Your task to perform on an android device: I want to have some dessert after dinner, so I'll look in the Kitchen Stories app's Dessert section for the Cooked Caramel apples.
Image 0: 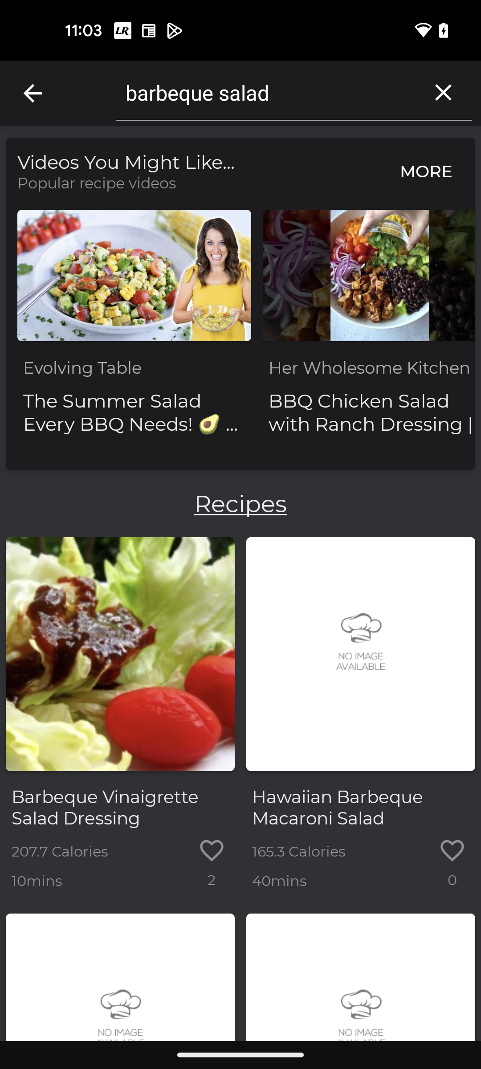
Open Kitchen Stories app
Step 0: open app "Kitchen Stories"
Image 1: 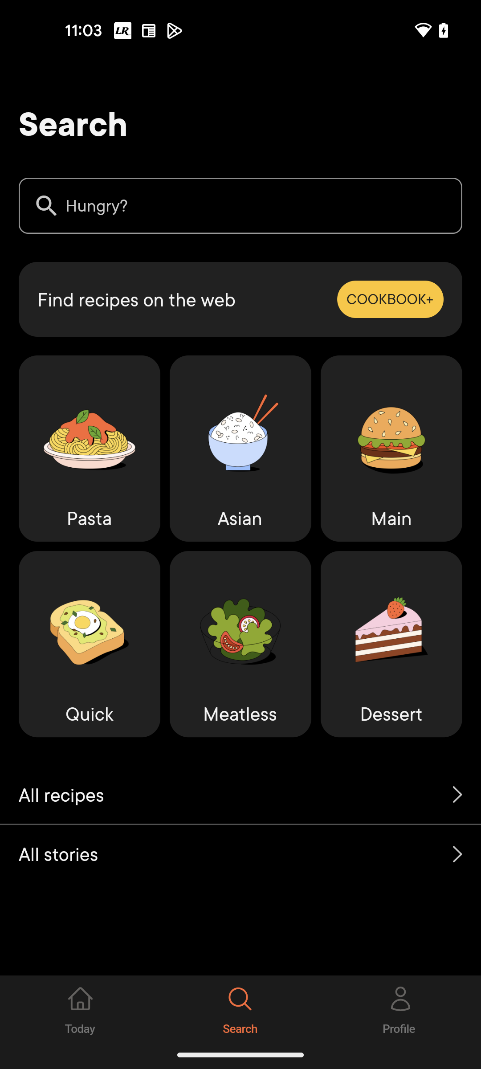
Click on the Dessert category
Step 1: click (391, 644)
Image 2: 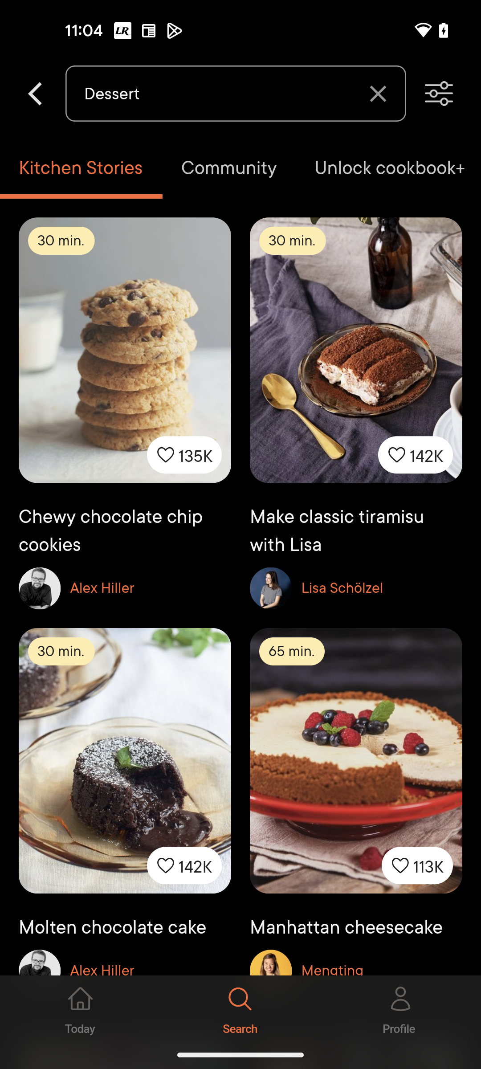
Click on the Community section
Step 2: click (229, 169)
Image 4: 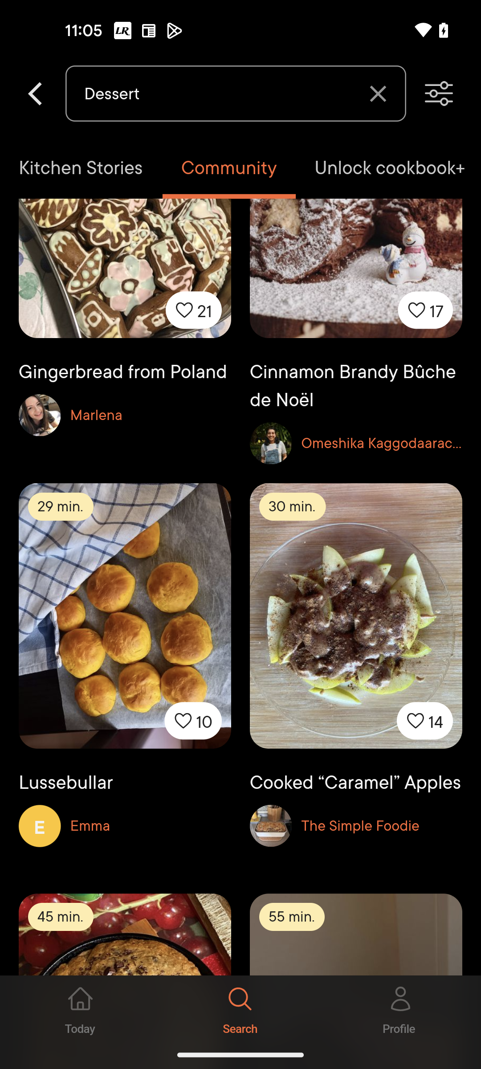
Open the Cooked Caramel apples
Step 4: click (356, 678)